Your task to perform on an android device: Go to Spotify app & create a playlist with the name My R&B then add 3 recommended songs
Image 0: 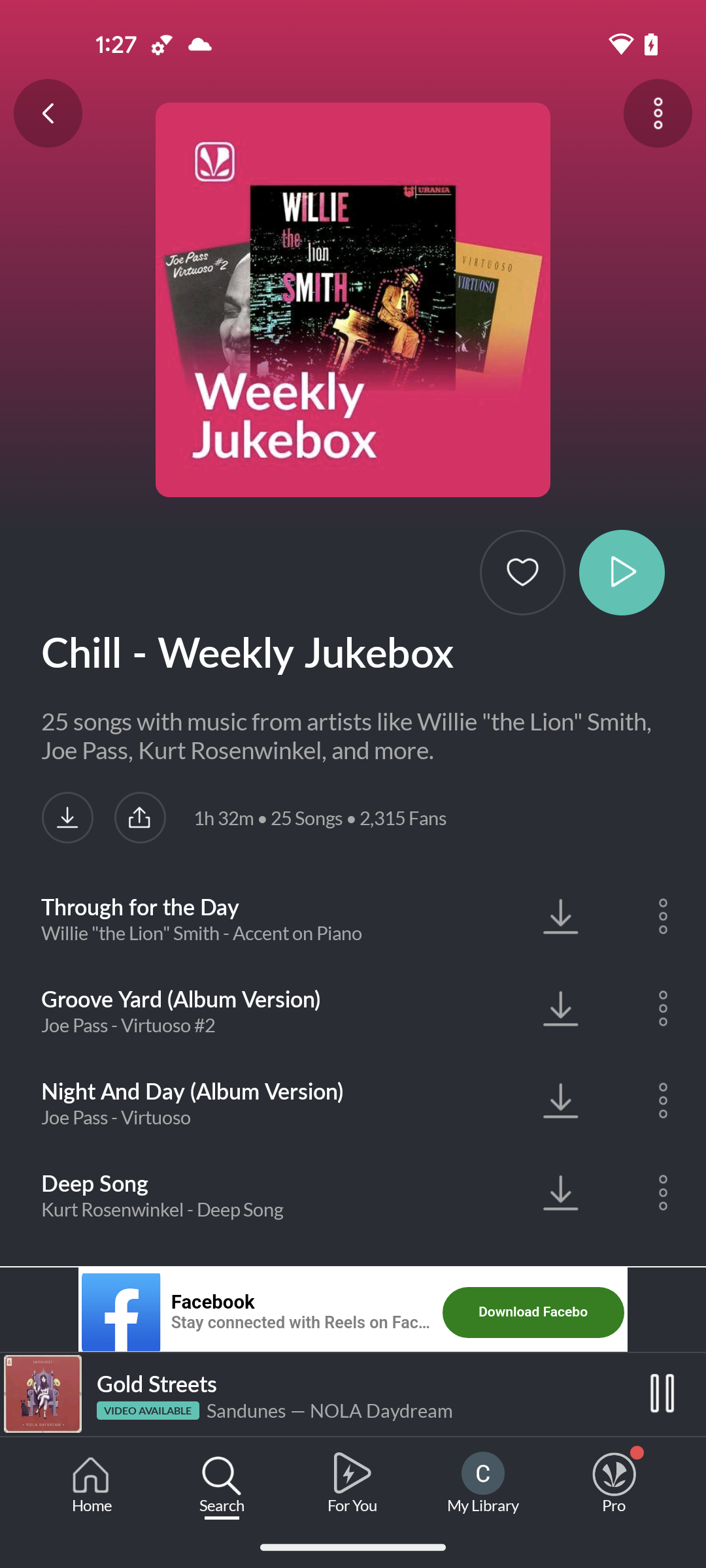
open the Spotify app
Step 0: open app "Spotify"
Image 1: 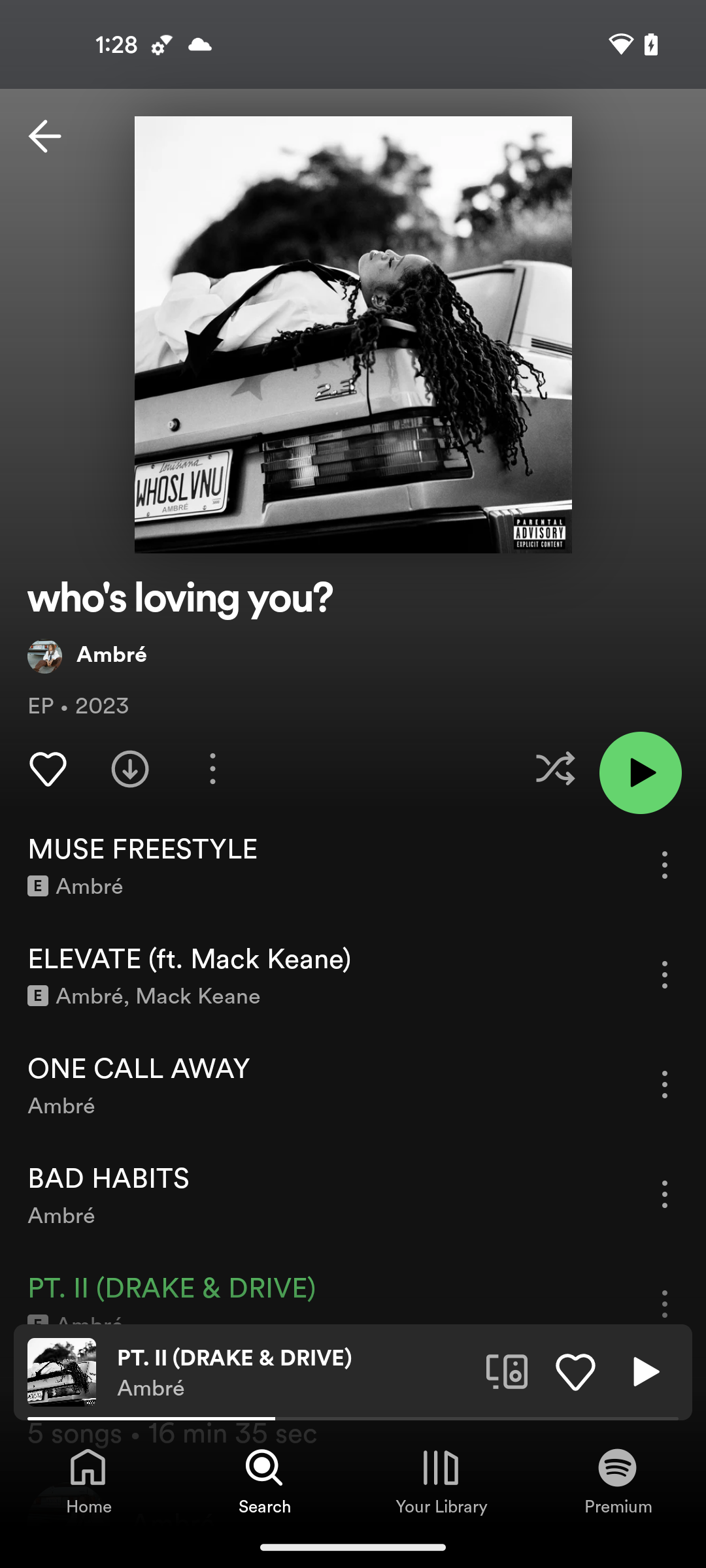
click on the Your Library tab at the bottom of the screen
Step 1: click (441, 1468)
Image 2: 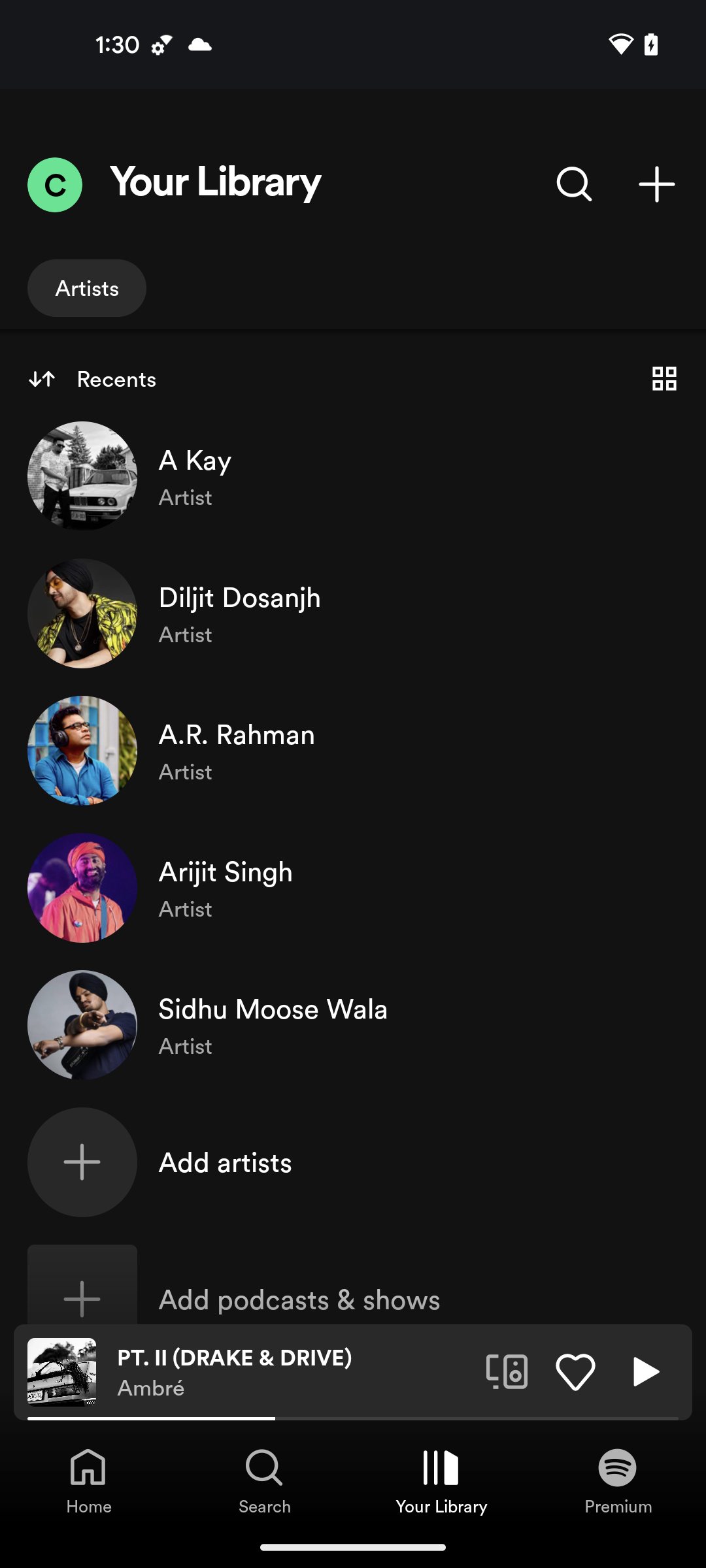
click on the plus icon at the top right corner of the screen
Step 2: click (657, 184)
Image 3: 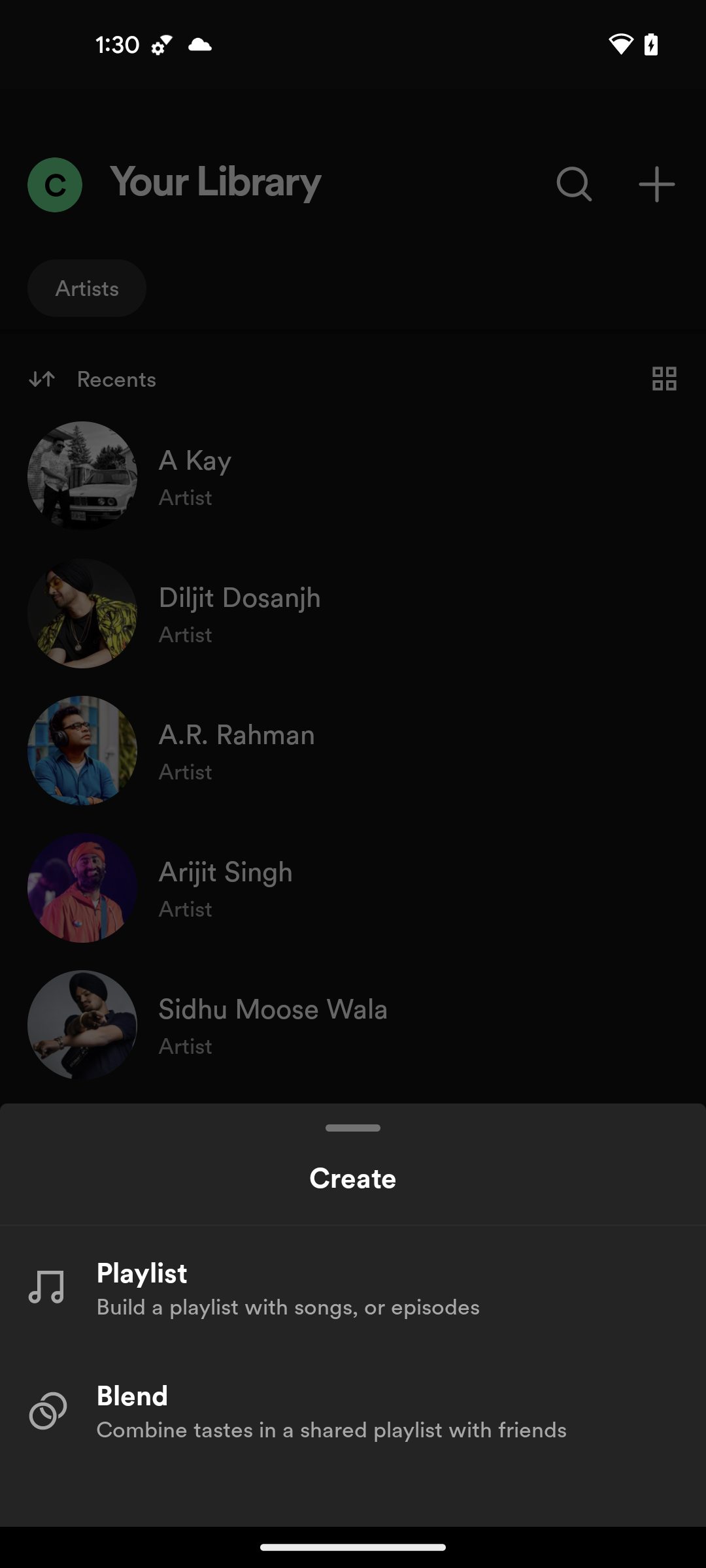
select the playlist option
Step 3: click (387, 1273)
Image 4: 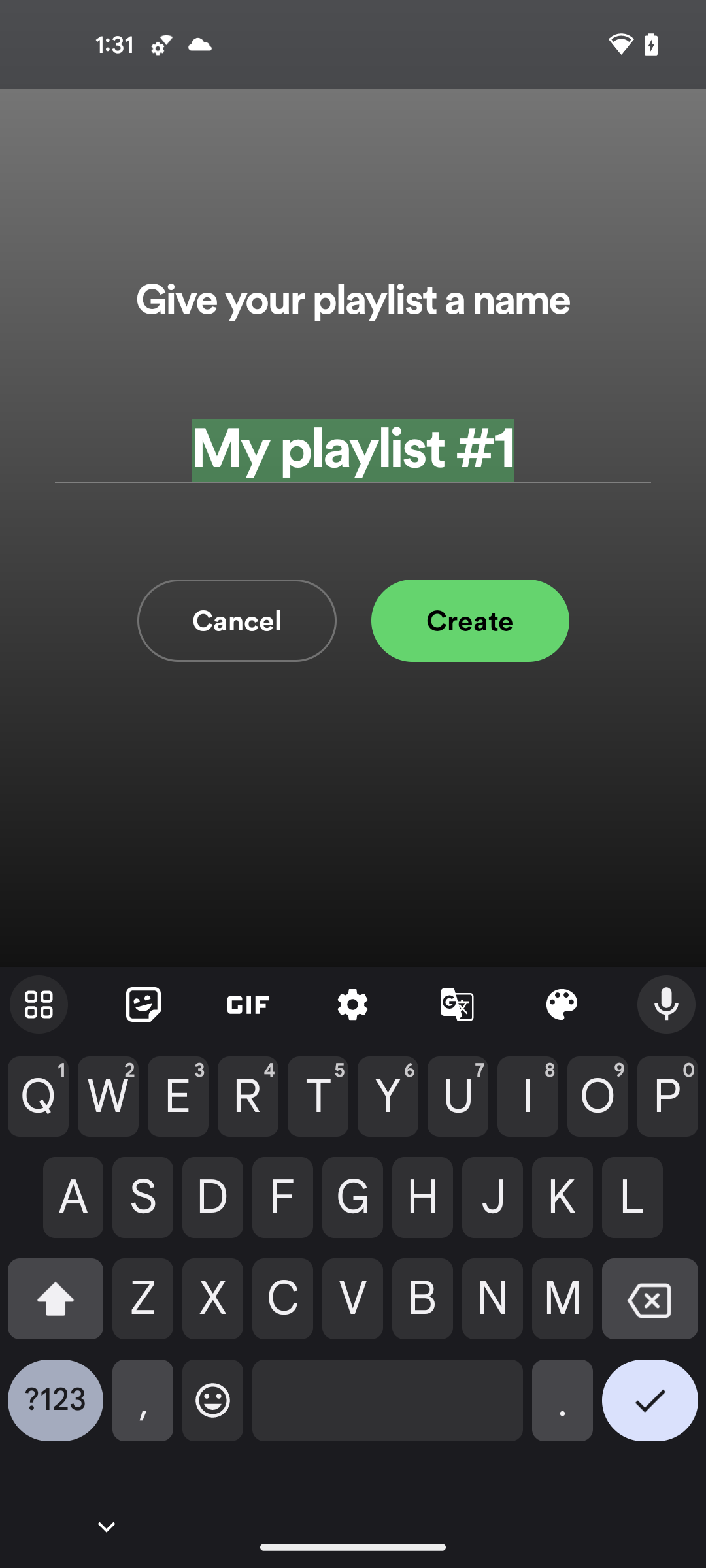
enter the name My R&B
Step 4: type "My R&B"
Image 5: 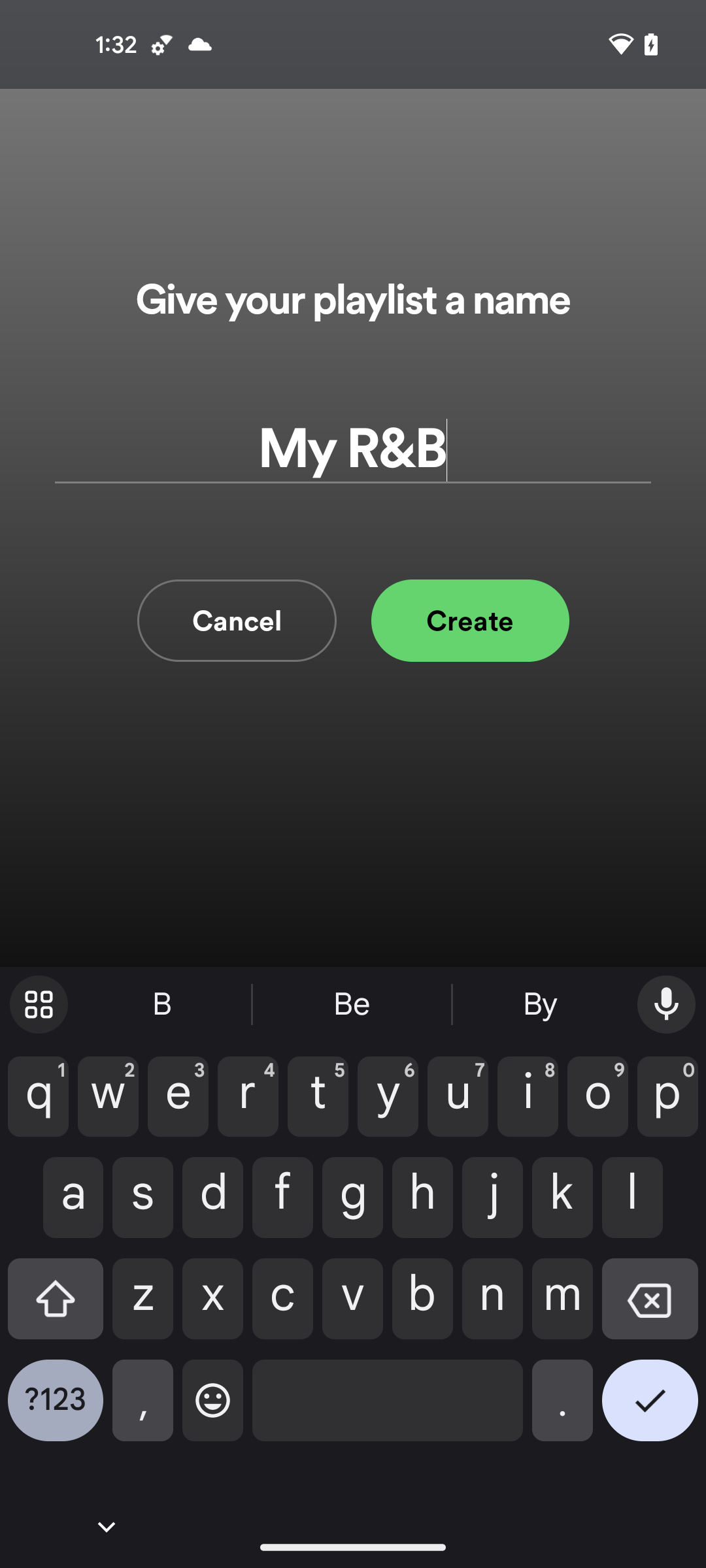
click on the create button
Step 5: click (418, 634)
Image 6: 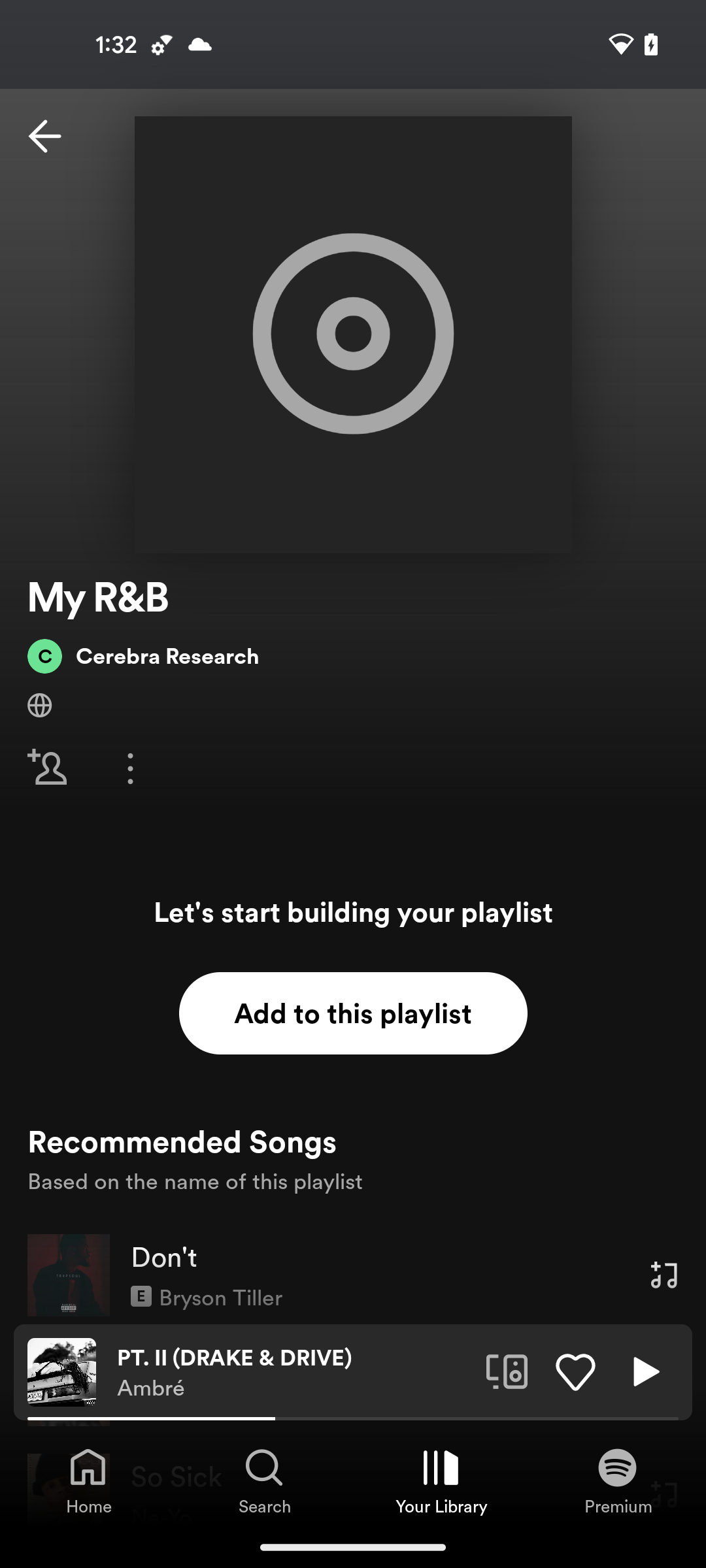
scroll down to see recommended songs
Step 6: scroll down
Image 7: 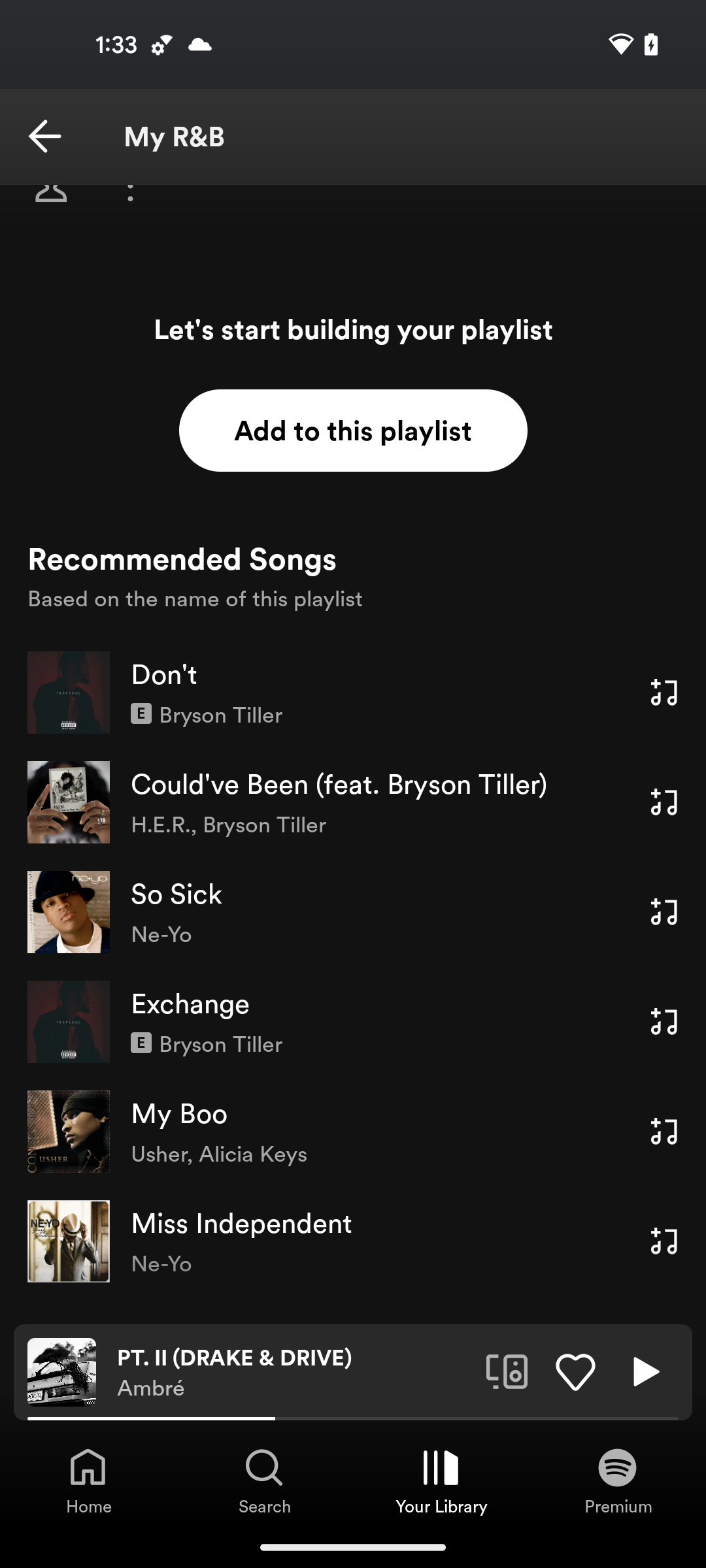
click on add music icon to add the song So Sick by Ne-yo
Step 7: click (664, 911)
Image 8: 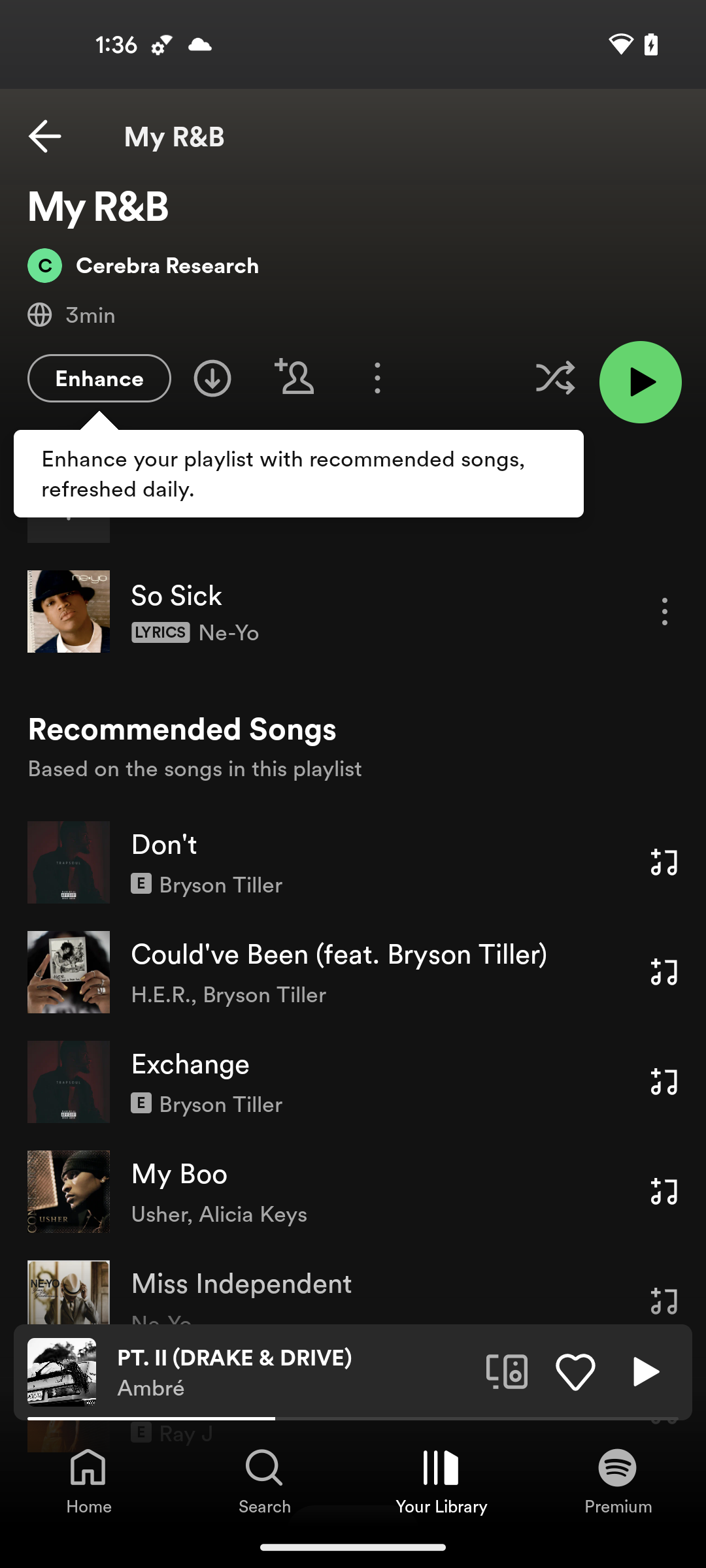
add song My Boo by Usher to playlist
Step 8: click (664, 1191)
Image 9: 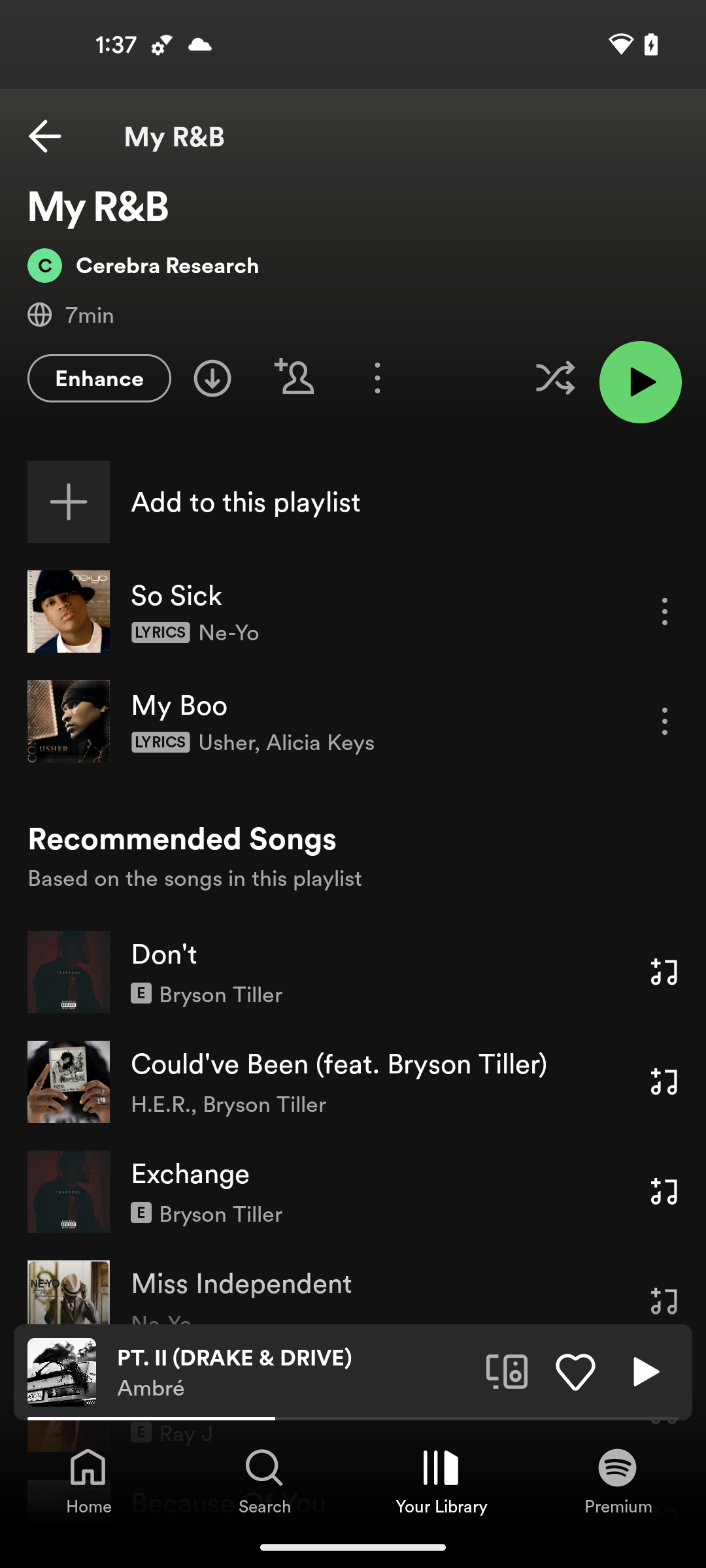
add song Exchange by Bryson Tiller to playlist
Step 9: click (664, 1191)